Your task to perform on an android device: I want to add my wife's contact number to my phone's contact list and save it as Clara, so save 2111112222 this number as Clara in the Contacts app.
Image 0: 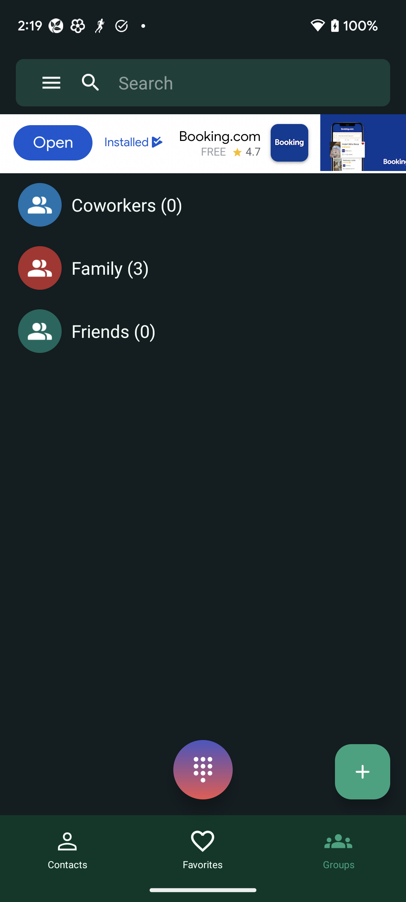
Go back to the previous page to view the Contacts app.
Step 0: press back button
Image 1: 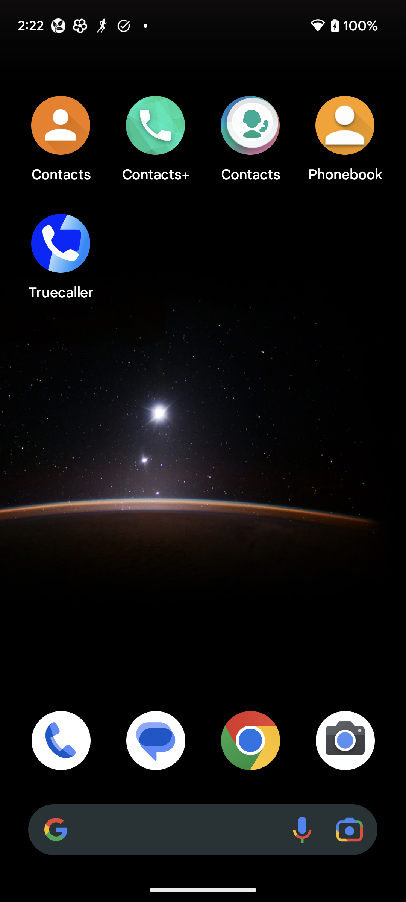
Click on the Contacts app icon at the top left corner of the screen to open this app.
Step 1: click (61, 138)
Image 2: 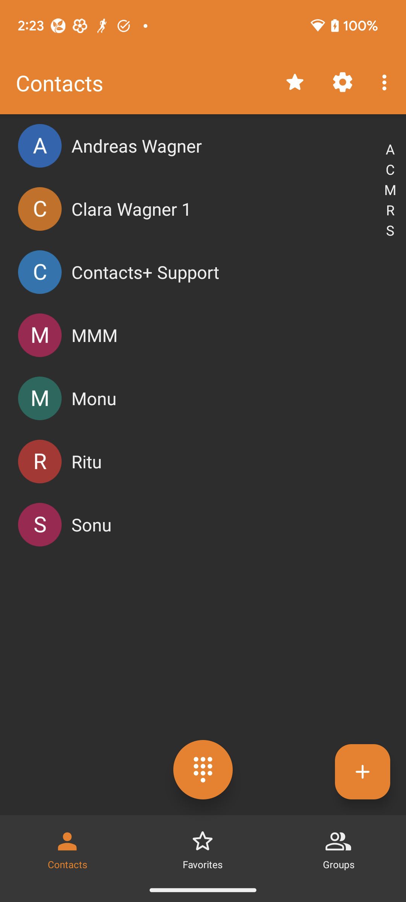
Click on the plus icon at the bottom right corner of the screen to create a new contact.
Step 2: click (362, 772)
Image 4: 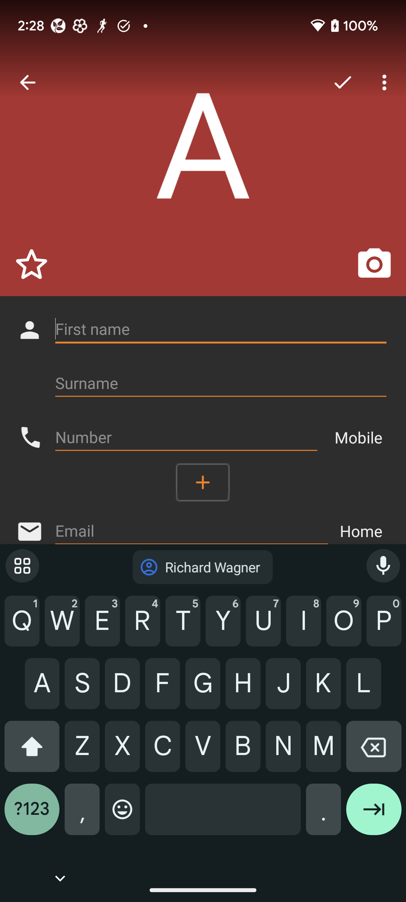
Type Clara in the first input box to save the name of this contact.
Step 4: type "Clara"
Image 5: 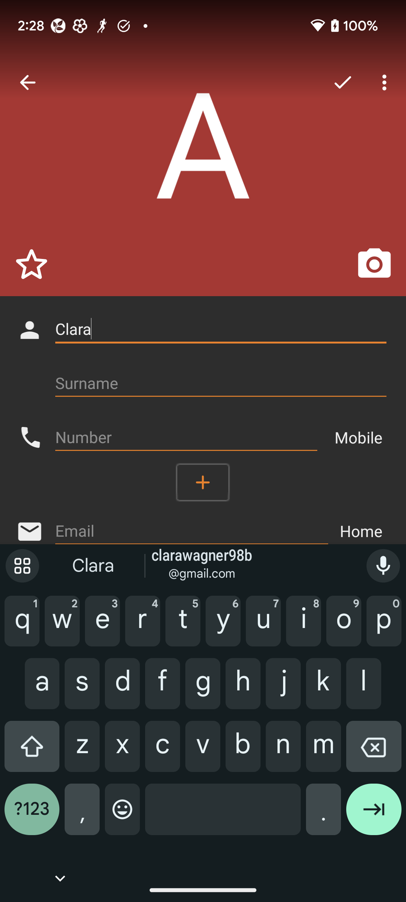
Click on the number input box to add the number to this contact.
Step 5: click (186, 437)
Image 6: 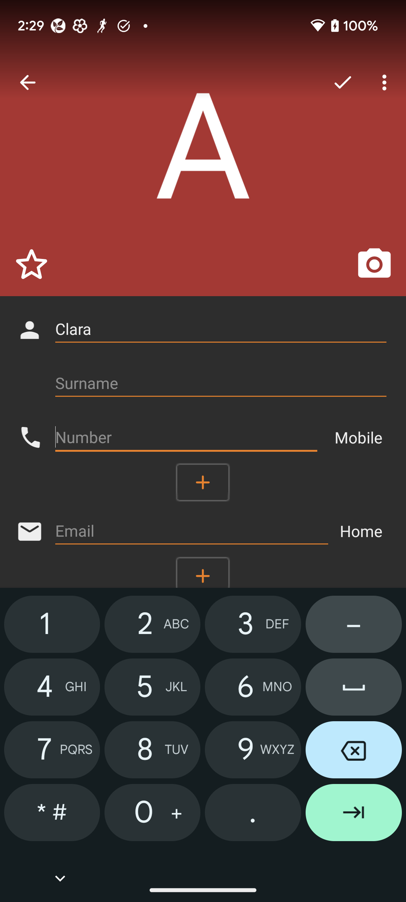
Type 2111112222 in the phone input box to add the number to this contact.
Step 6: type "2111112222"
Image 7: 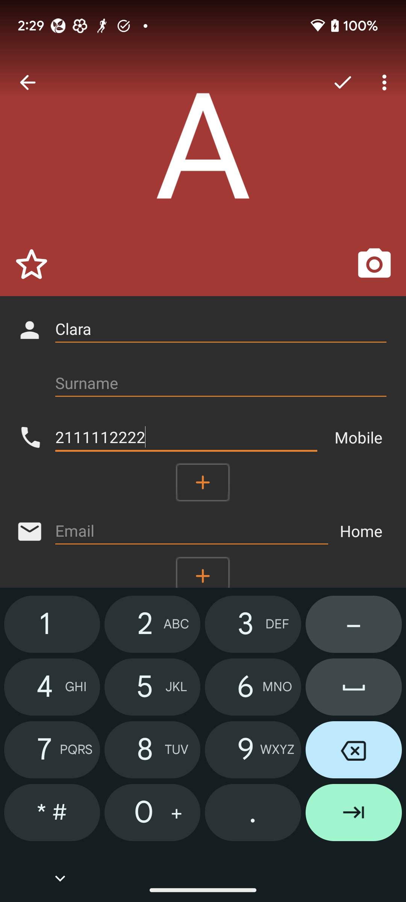
Click on the right tick icon at the top right corner of the screen to save this contact to my contact list.
Step 7: click (342, 82)